Your task to perform on an android device: Since my grocery shopping is complete, I would like to delete the reminder of buying groceries on the Easynotes app.
Image 0: 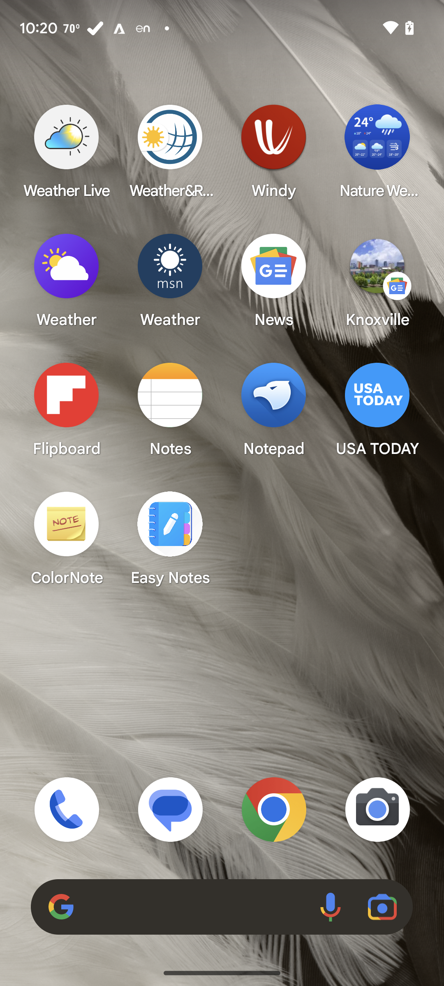
Open Easynotes app
Step 0: click (170, 538)
Image 2: 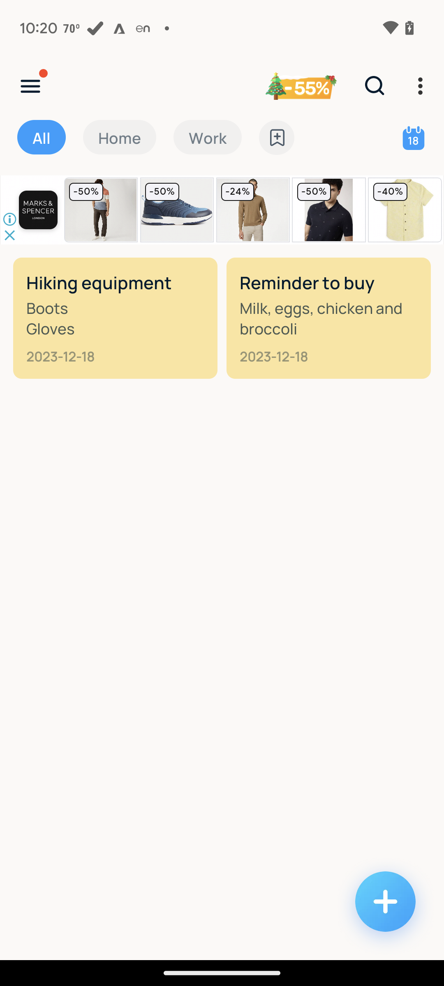
Click on the list
Step 2: click (328, 318)
Image 3: 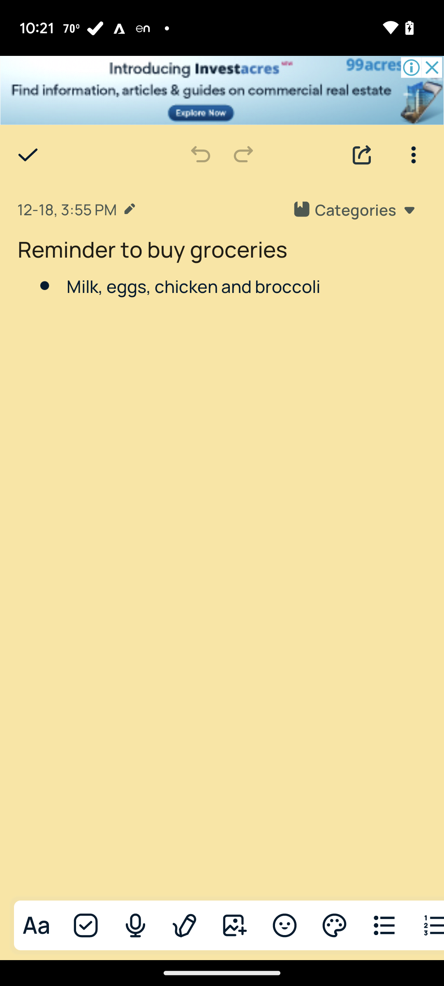
Click on the more options button
Step 3: click (412, 153)
Image 4: 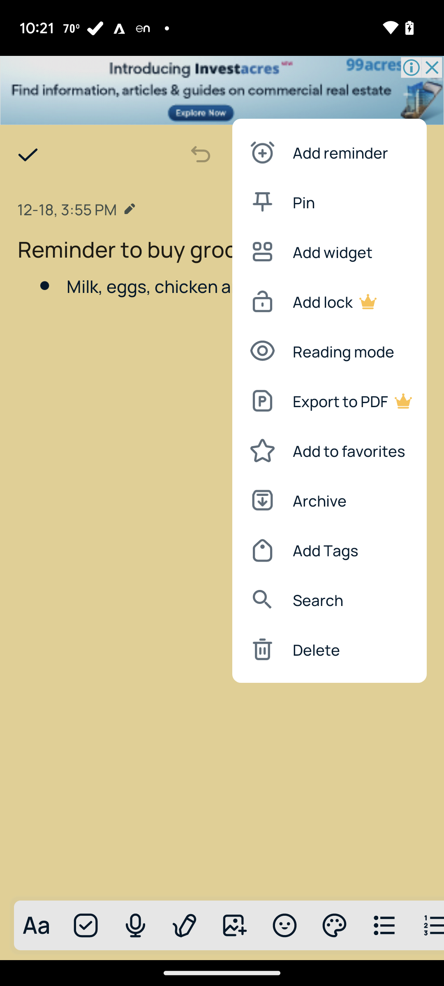
Select delete
Step 4: click (319, 649)
Image 5: 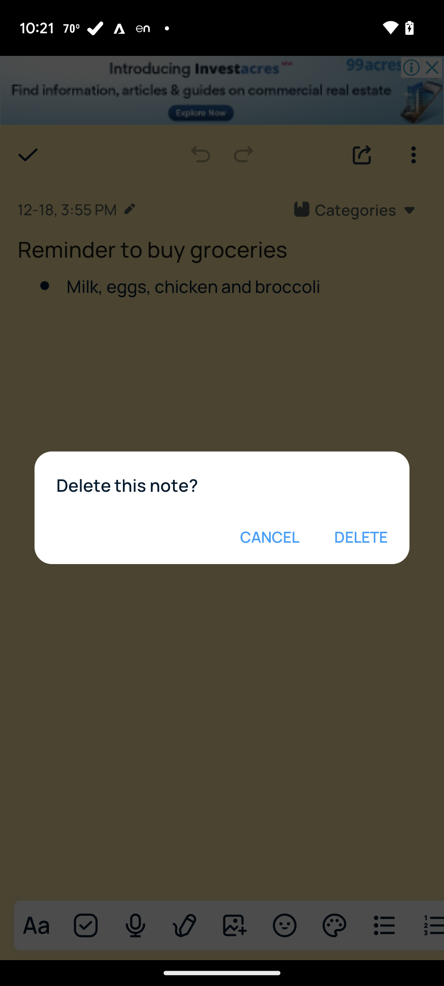
Click delete
Step 5: click (361, 536)